Your task to perform on an android device: In the Xodo app, Set a password "123456" to temp pdf
Image 0: 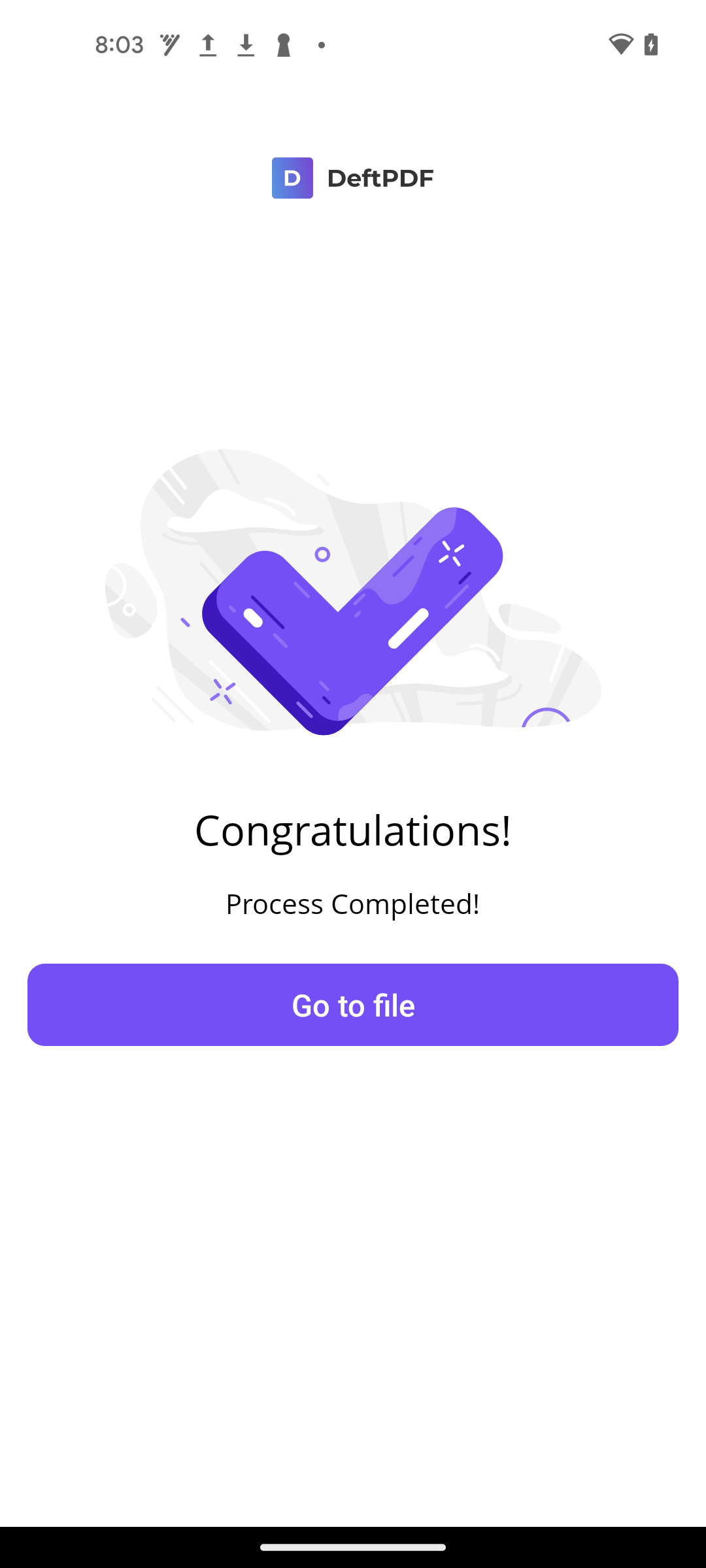
Open the Xodo app
Step 0: open app "Xodo"
Image 1: 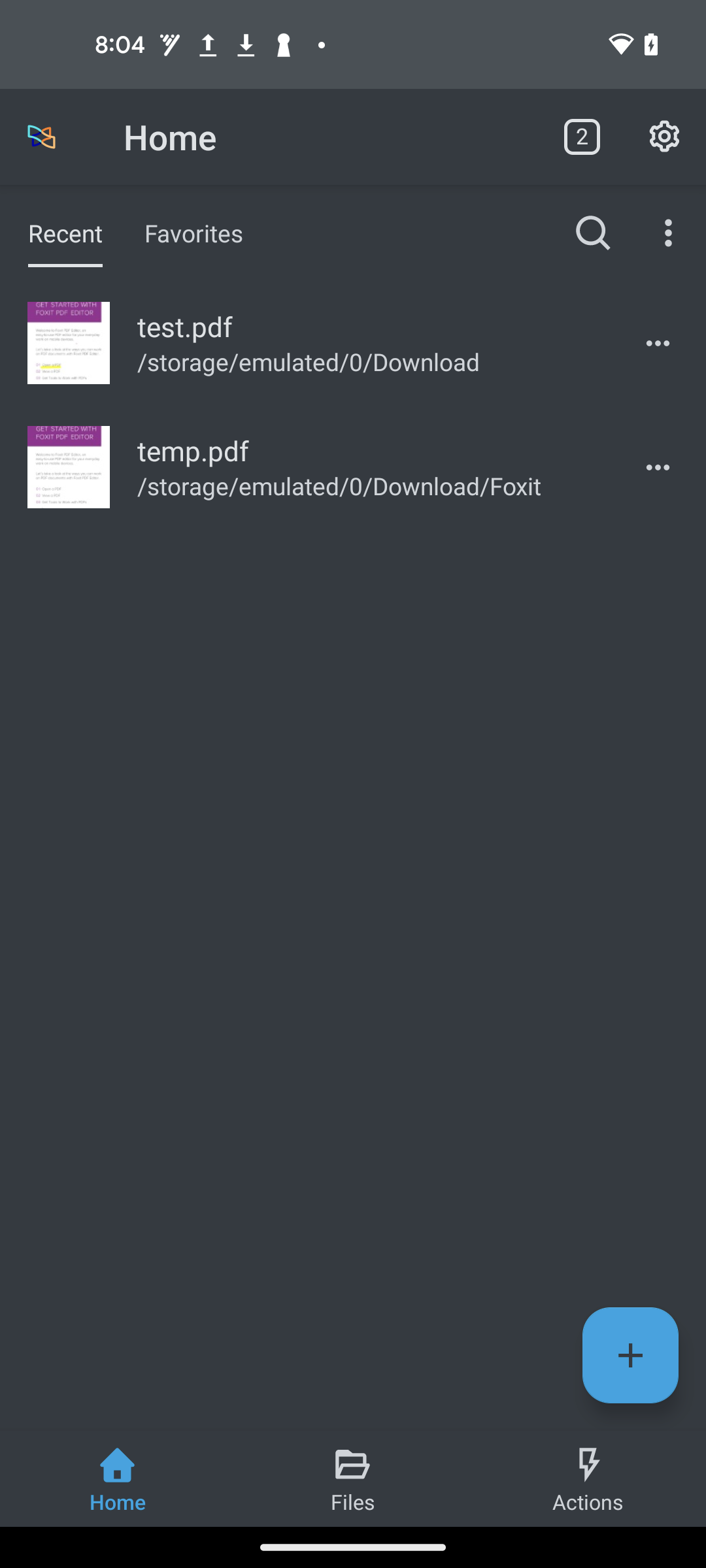
Click on the three dots in front of temp pdf
Step 1: click (659, 470)
Image 2: 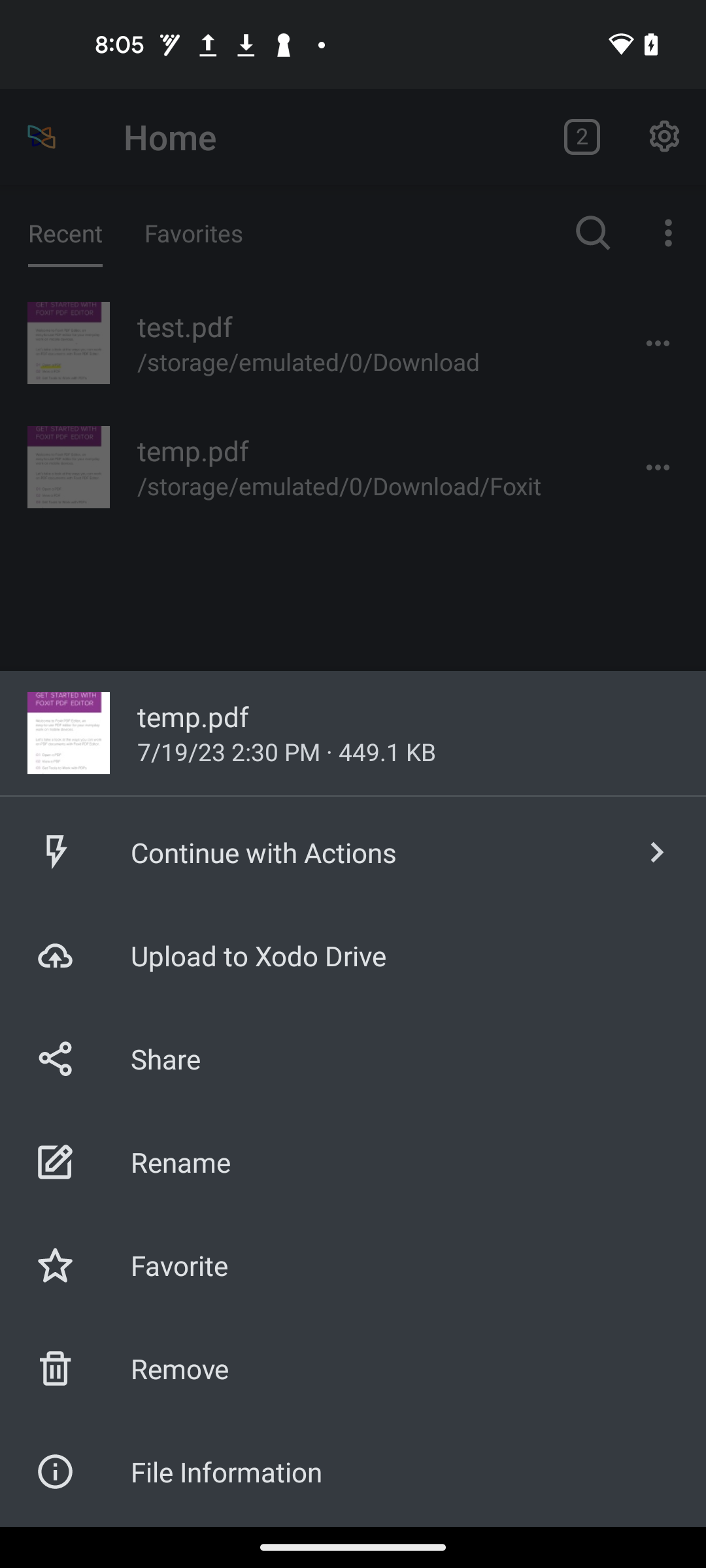
CLick on the  Lightning bolt symbol 
Step 2: click (55, 852)
Image 4: 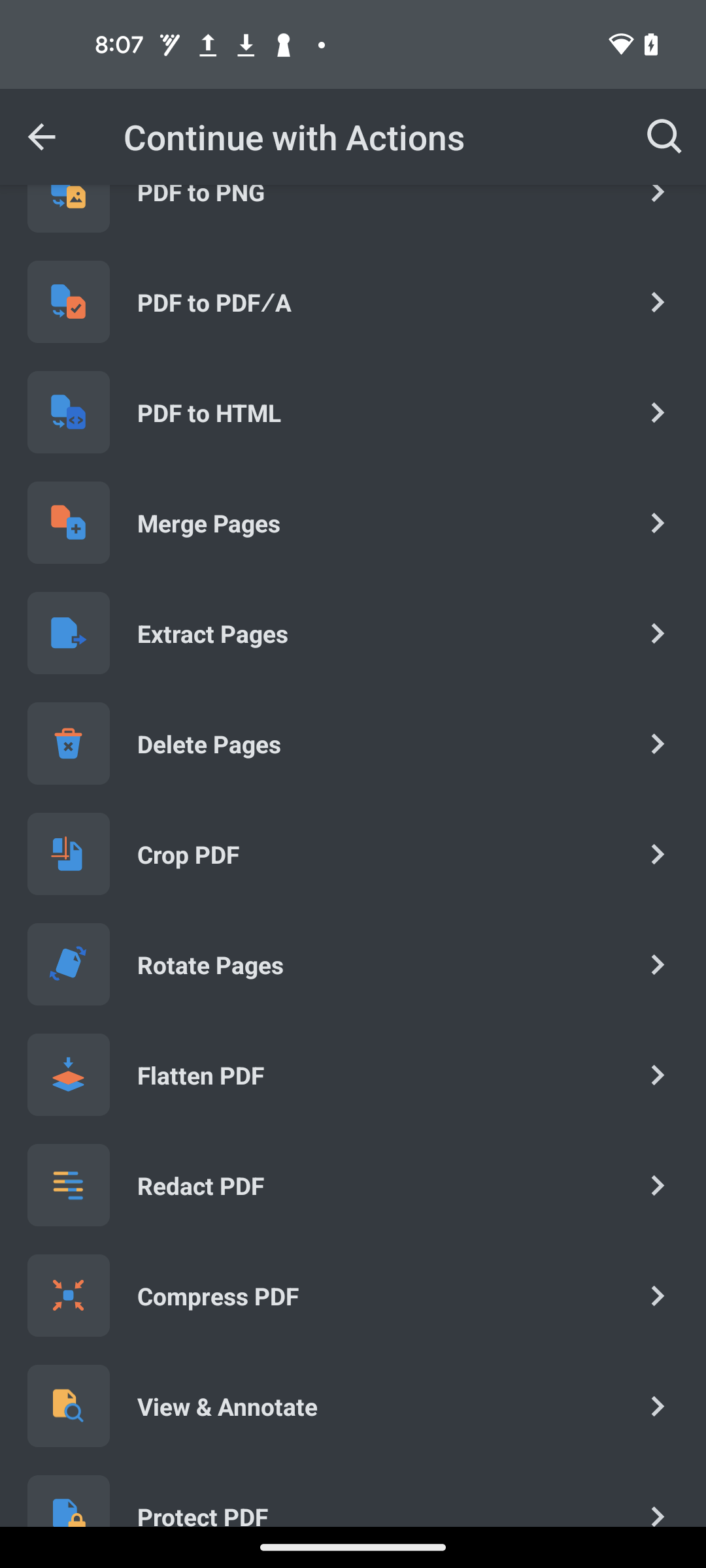
scroll down to view more options
Step 4: scroll down
Image 5: 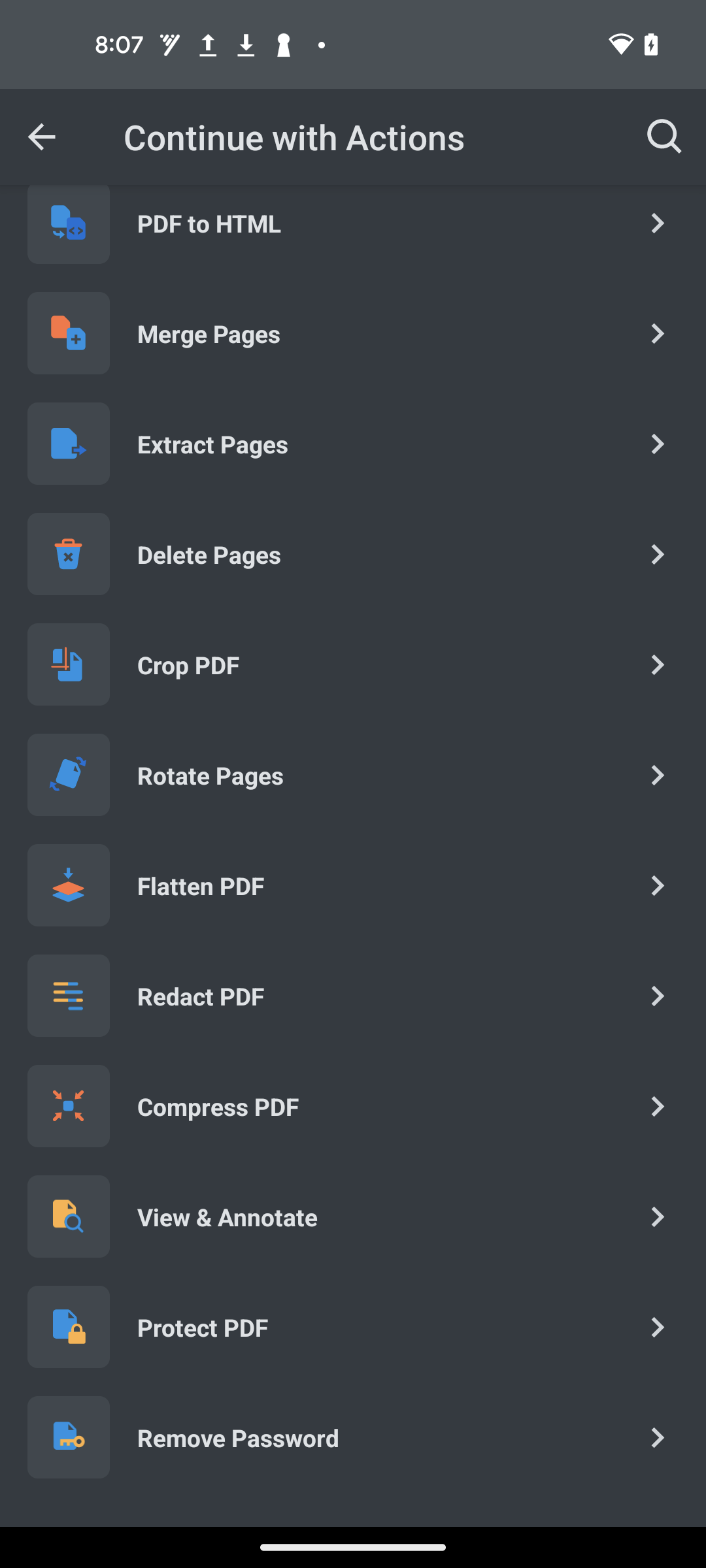
Click on the Protect PDF
Step 5: click (367, 1327)
Image 6: 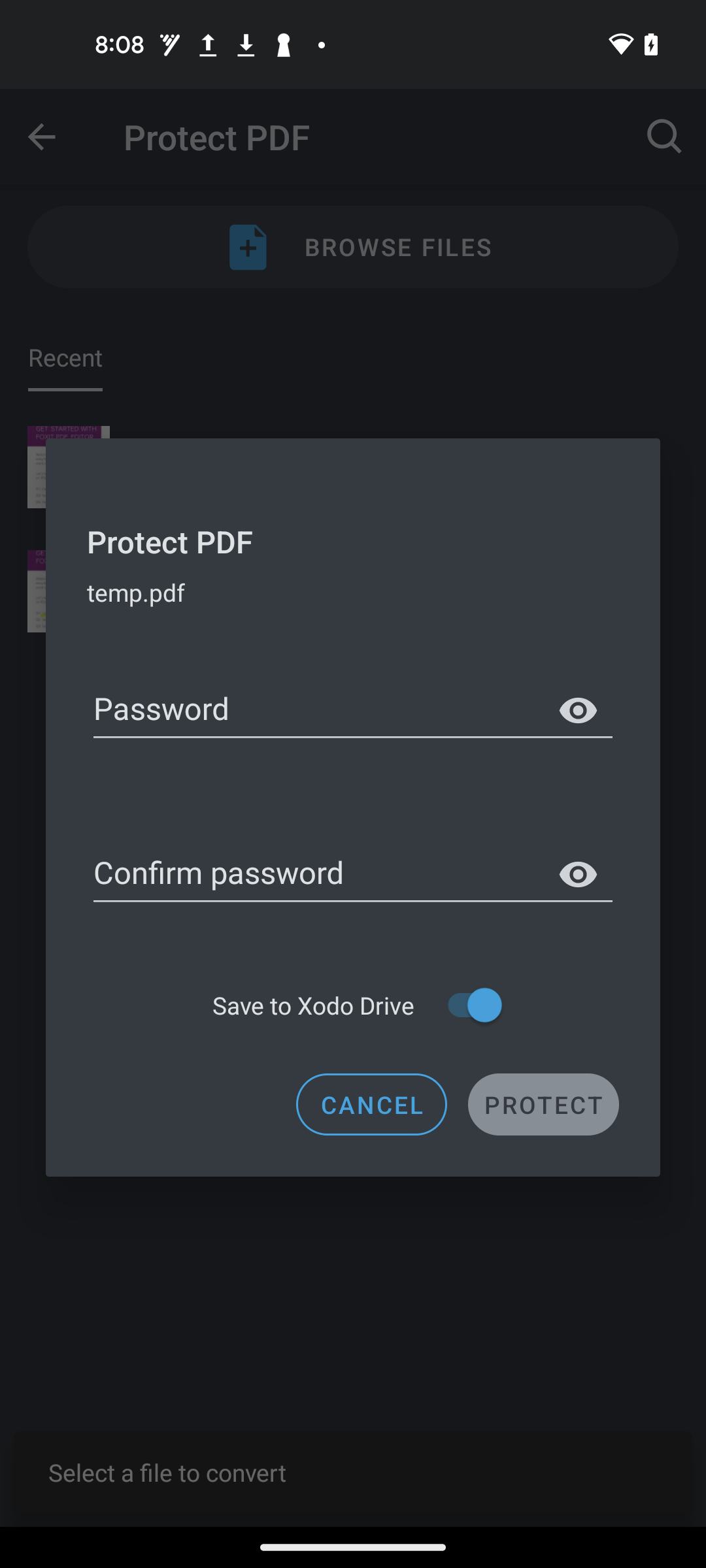
Click on the Input Password box
Step 6: click (353, 710)
Image 8: 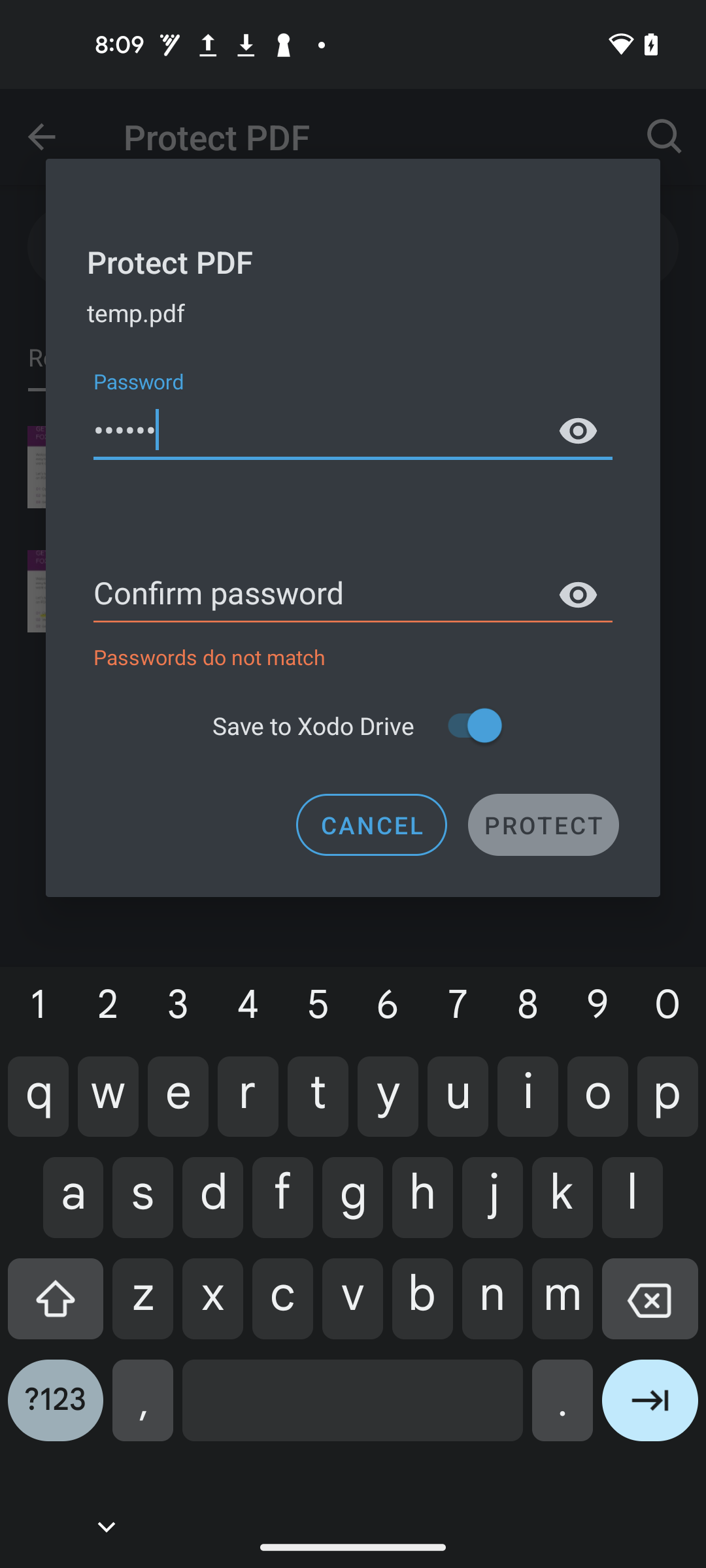
Click on the Confirm password box
Step 8: click (353, 594)
Image 9: 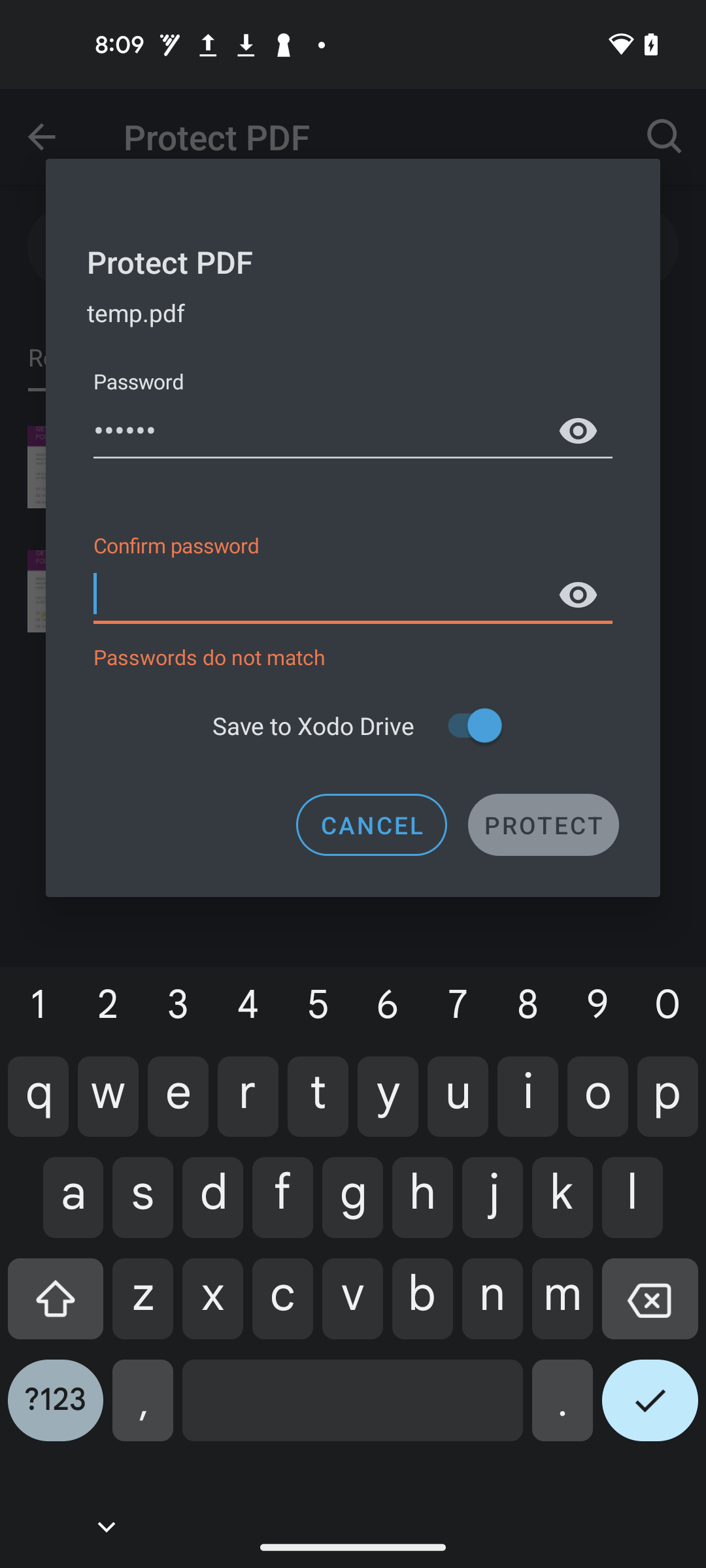
type 123456
Step 9: type "123456"
Image 10: 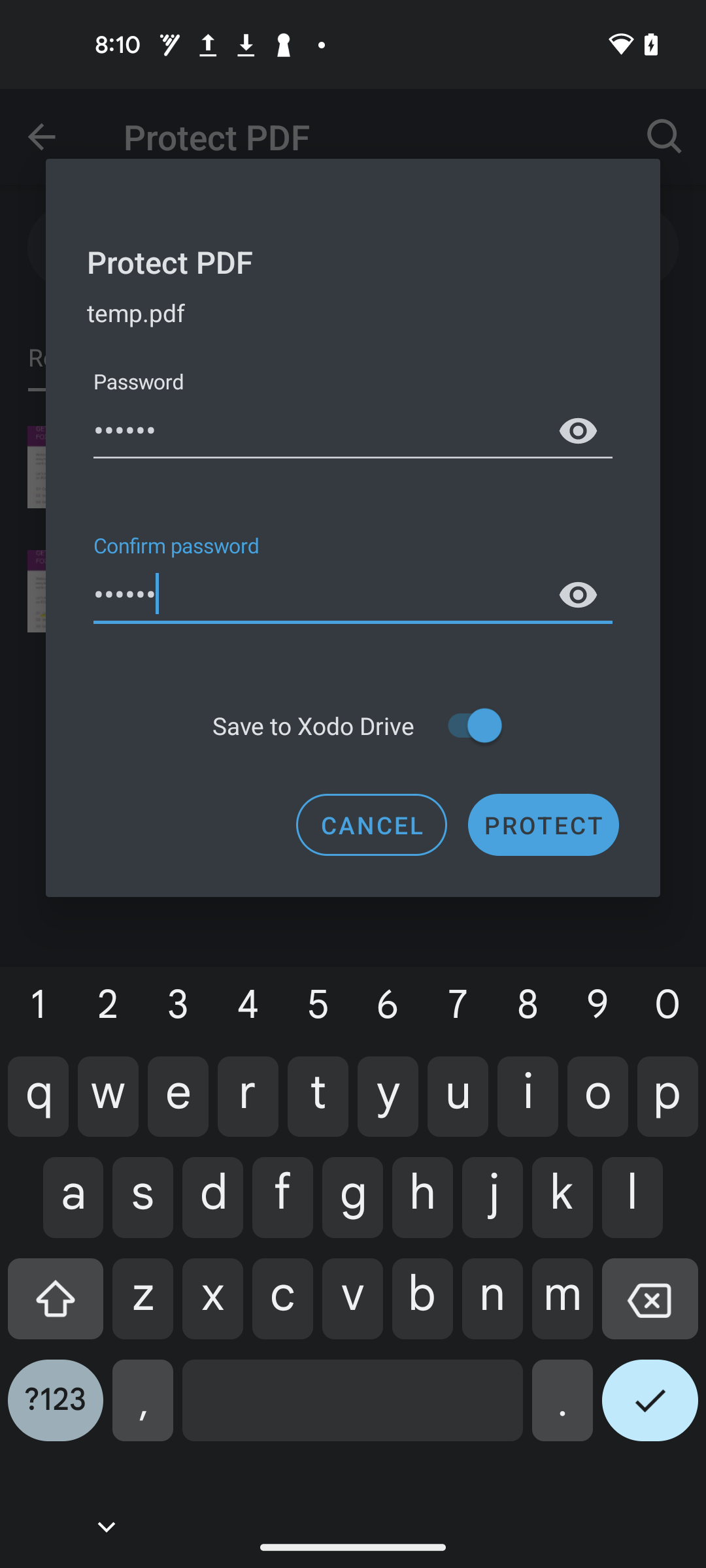
Click on the PROTECT  button
Step 10: click (543, 825)